Your task to perform on an android device: I want to turn on the repetition mode every week in the learning new languages reminder.
Image 0: 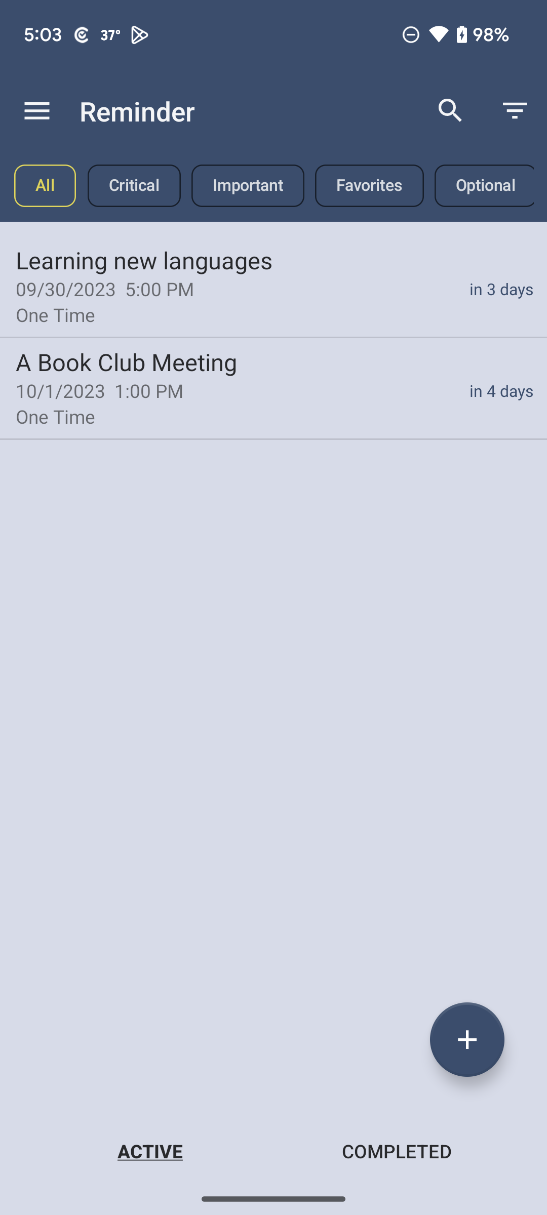
Click on the learning new languages reminder 
Step 0: click (247, 280)
Image 1: 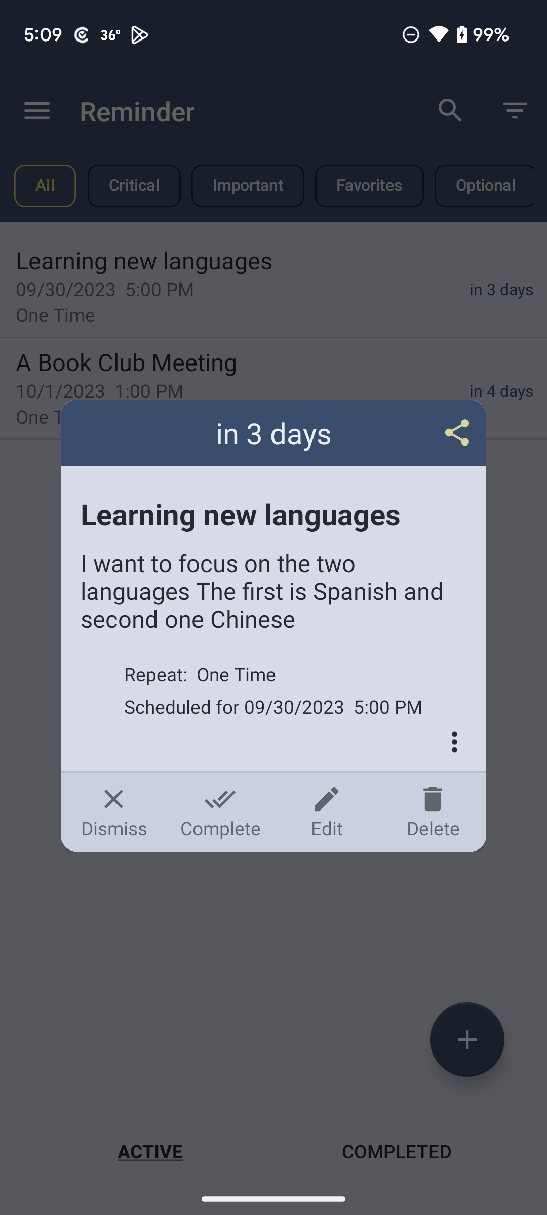
Click on the edit icon 
Step 1: click (326, 812)
Image 2: 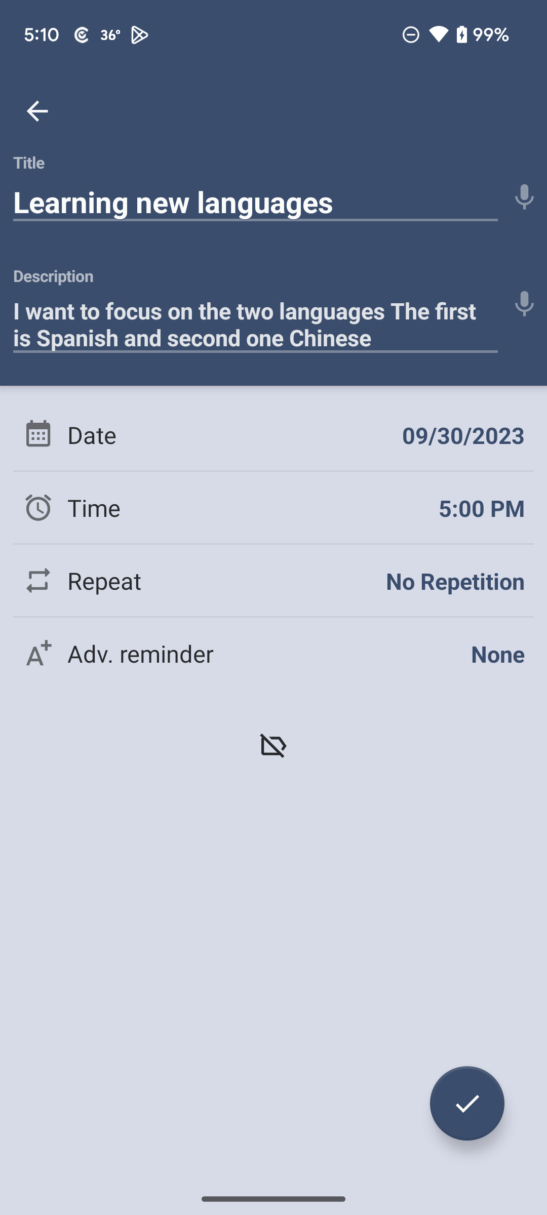
Click on the Repeat option 
Step 2: click (455, 581)
Image 3: 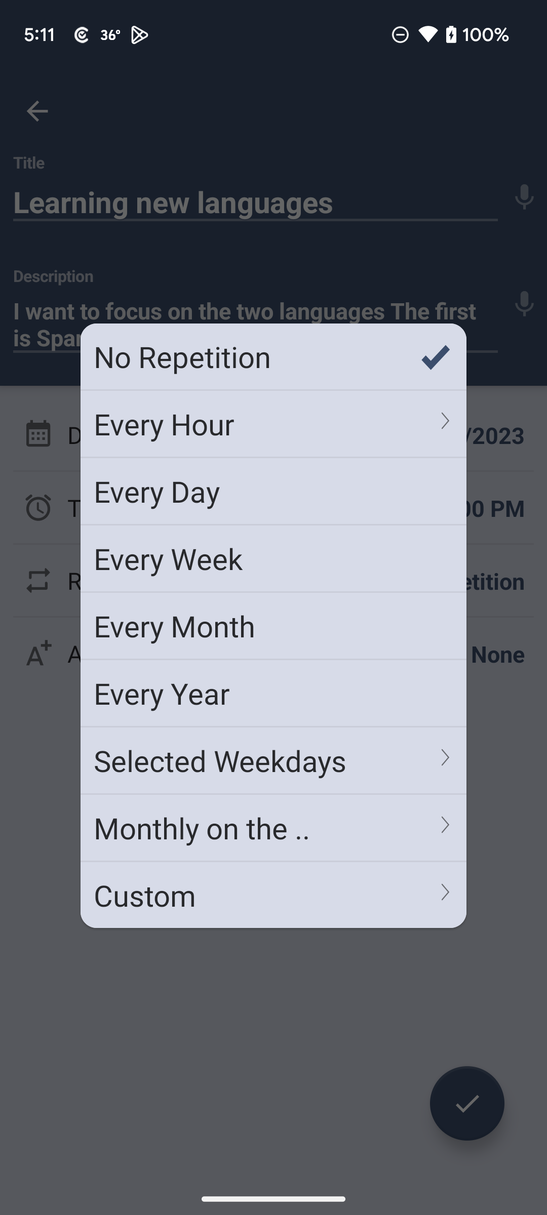
Click on the every week option 
Step 3: click (273, 558)
Image 4: 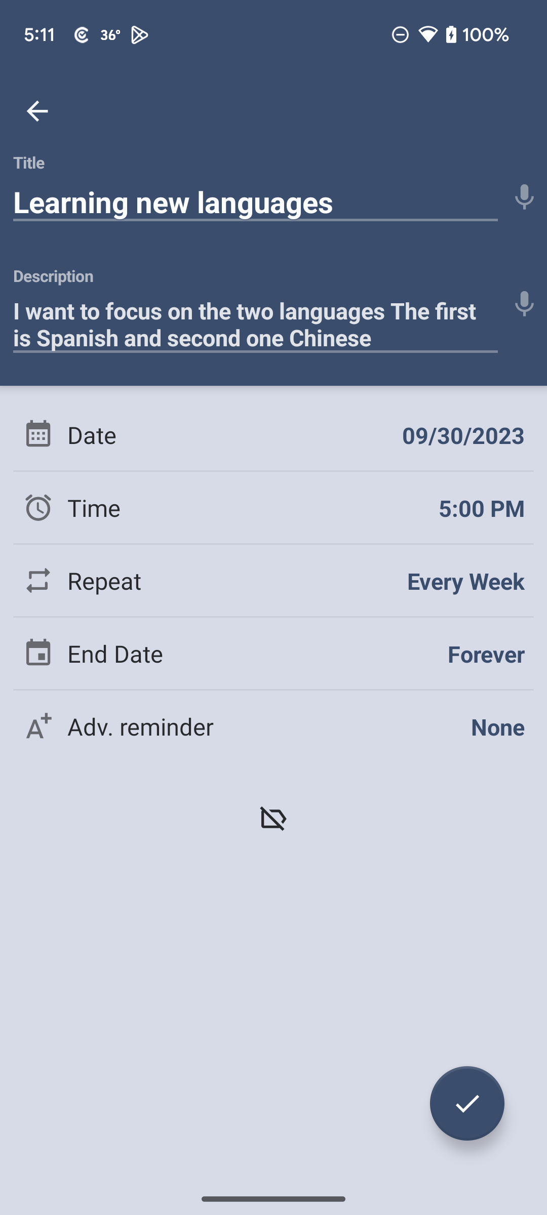
Click on the right tick icon at the bottom right of the screen
Step 4: click (467, 1103)